Your task to perform on an android device: I want to record my voice samples for the auto-answer machine and record a voice in the Sound Recorder Plus app.
Image 0: 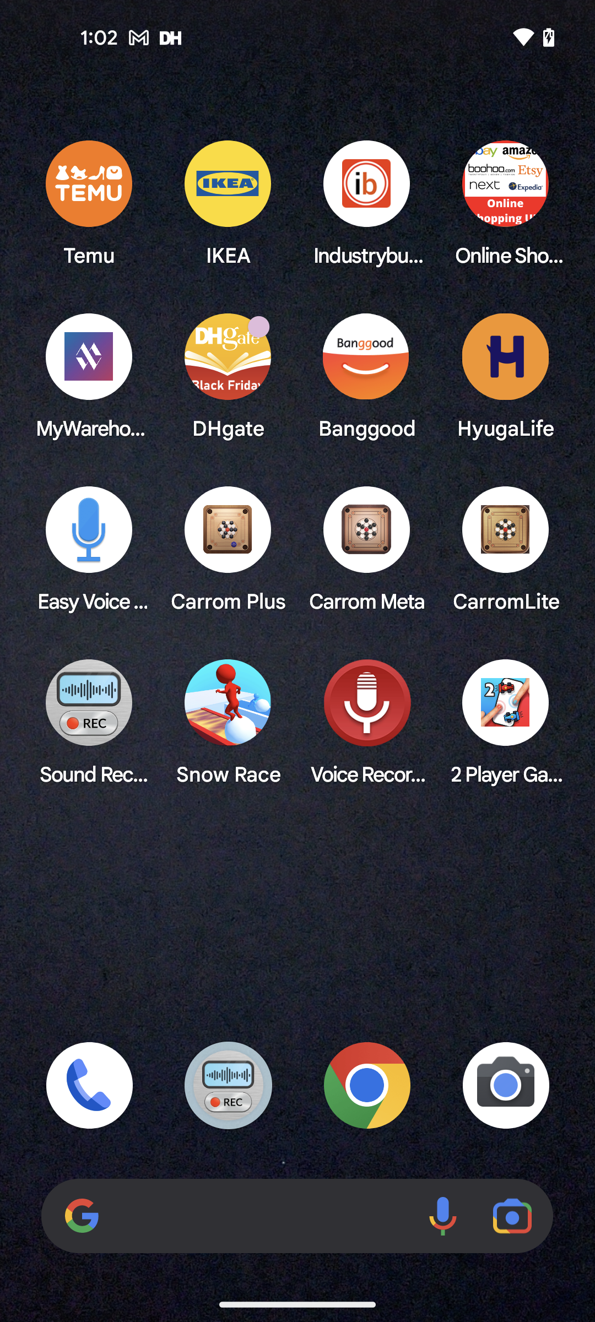
Open the Sound Recorder plus app
Step 0: open app "Sound Recorder Plus"
Image 1: 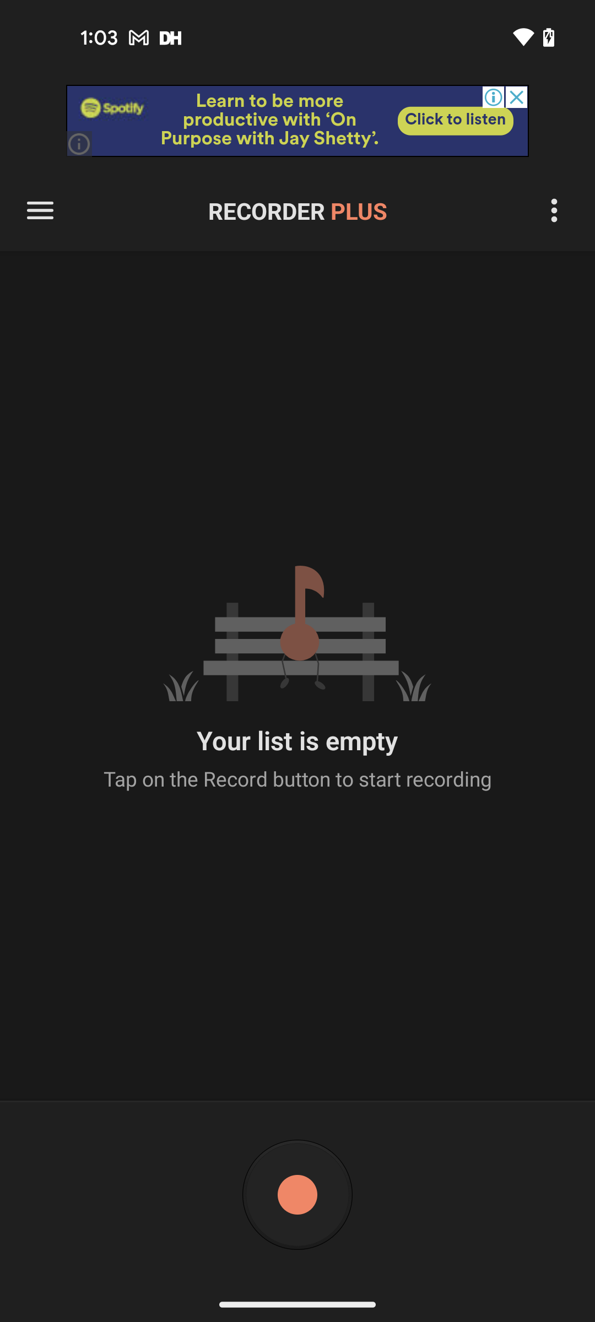
Click on the start button
Step 1: click (295, 1187)
Image 2: 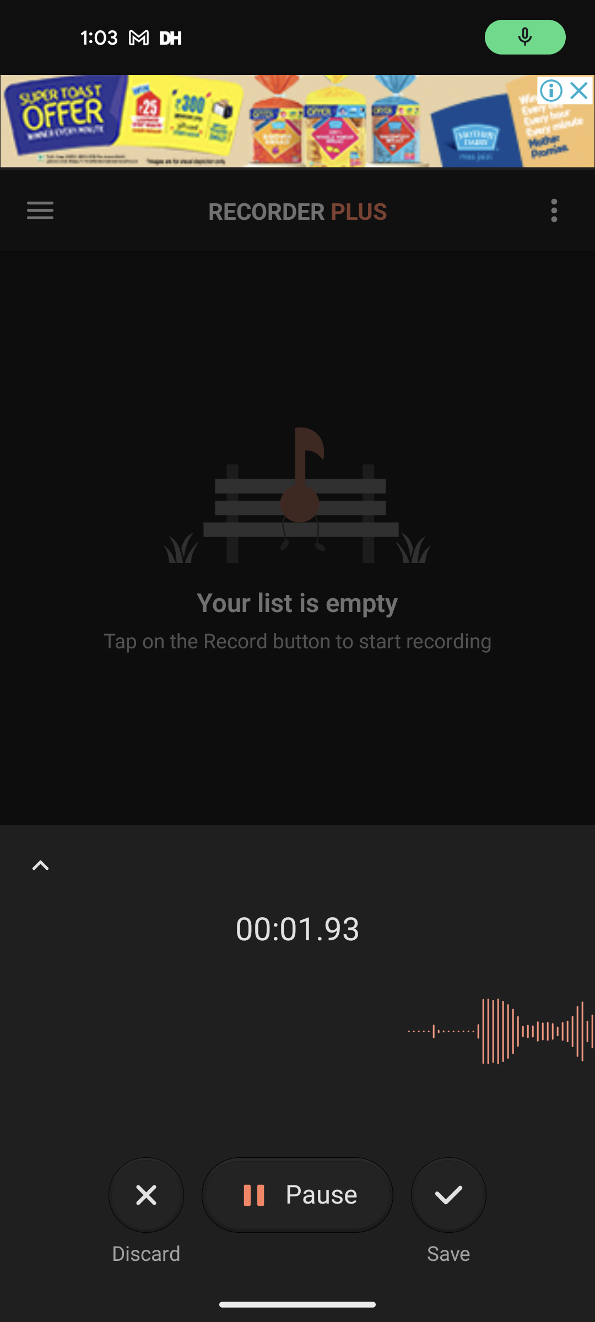
Click on the Pause button
Step 2: click (266, 1197)